Your task to perform on an android device: On the Citymapper app, show me the bus schedule from Rotterdam the Hague airport  to Delft University of Technology(TU Delft).
Image 0: 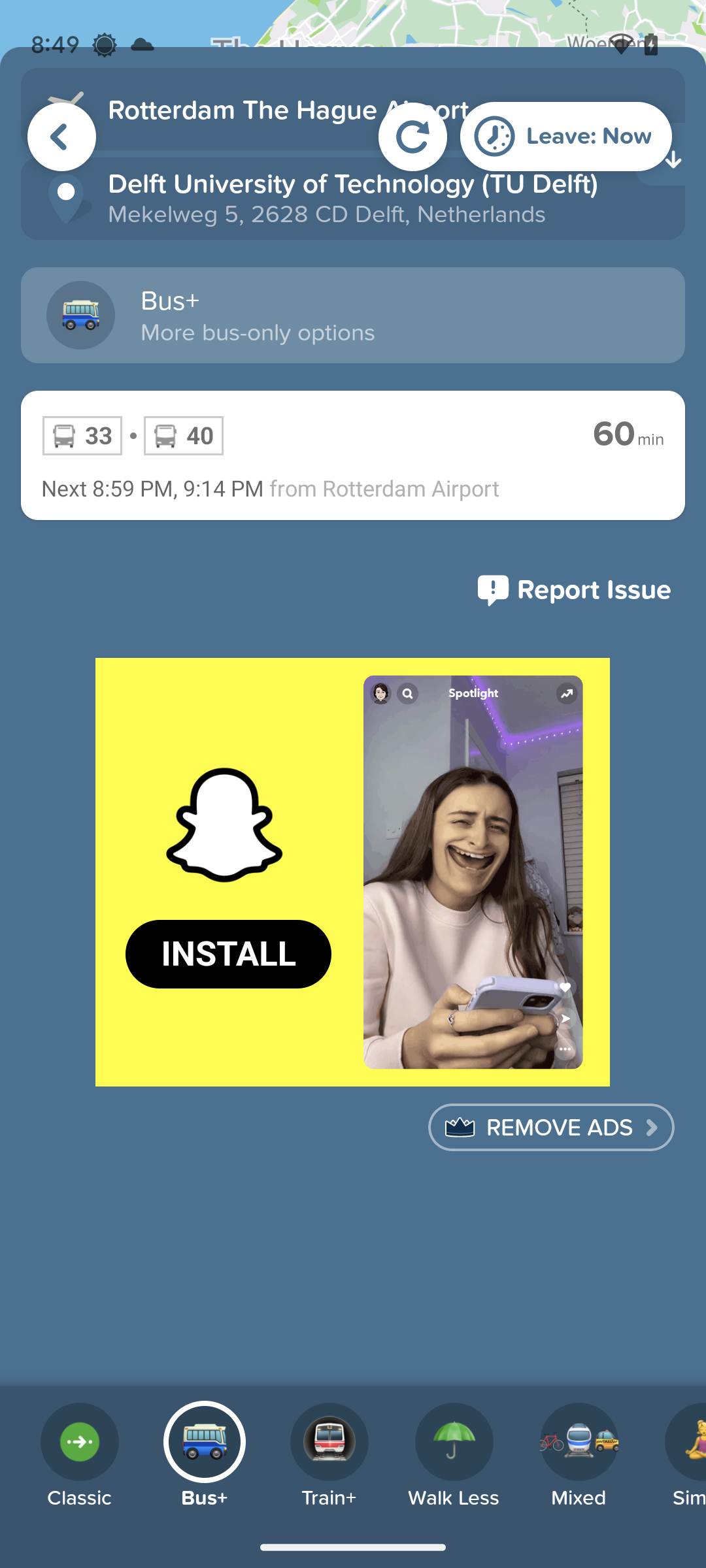
Click on the first bus tab.
Step 0: click (353, 460)
Image 2: 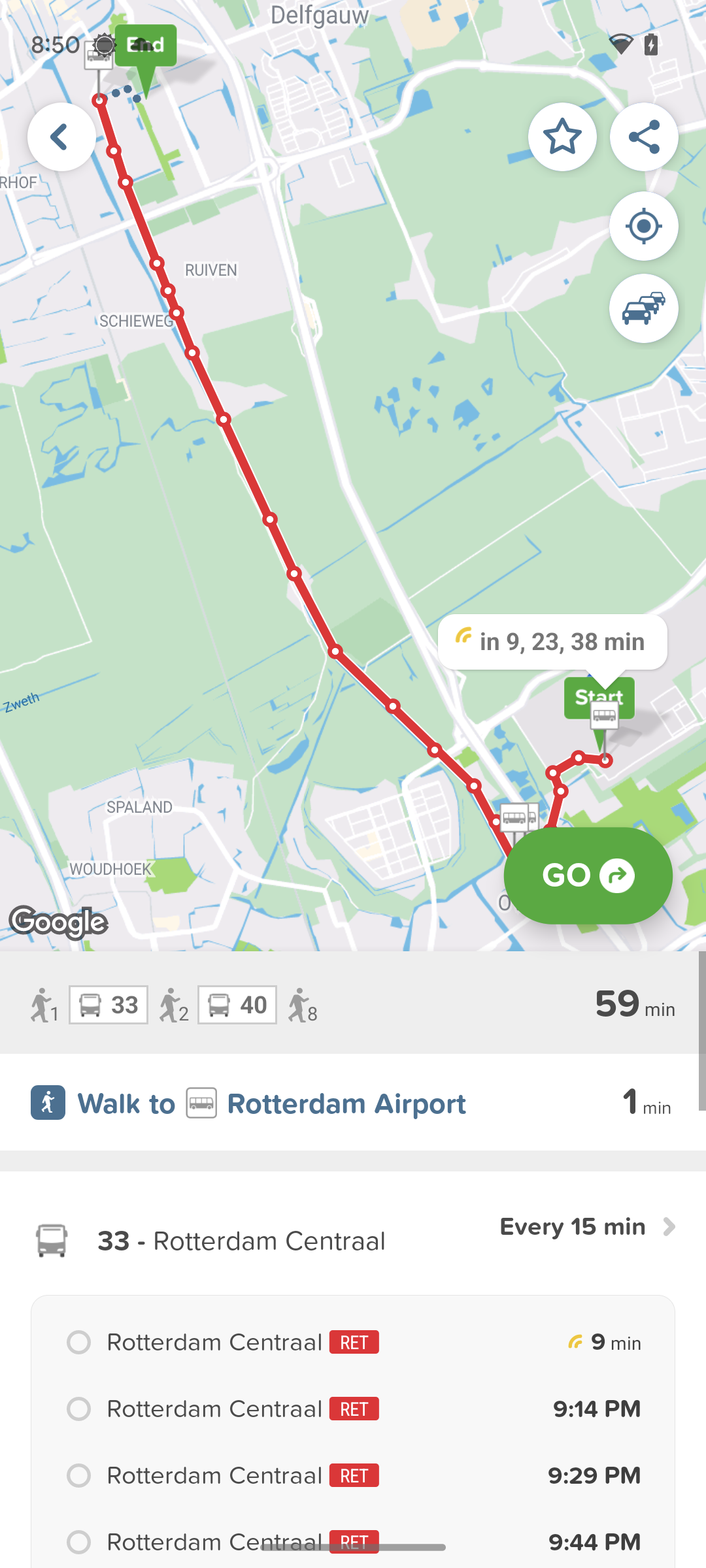
Scroll up to view bus schedule.
Step 2: scroll down
Image 3: 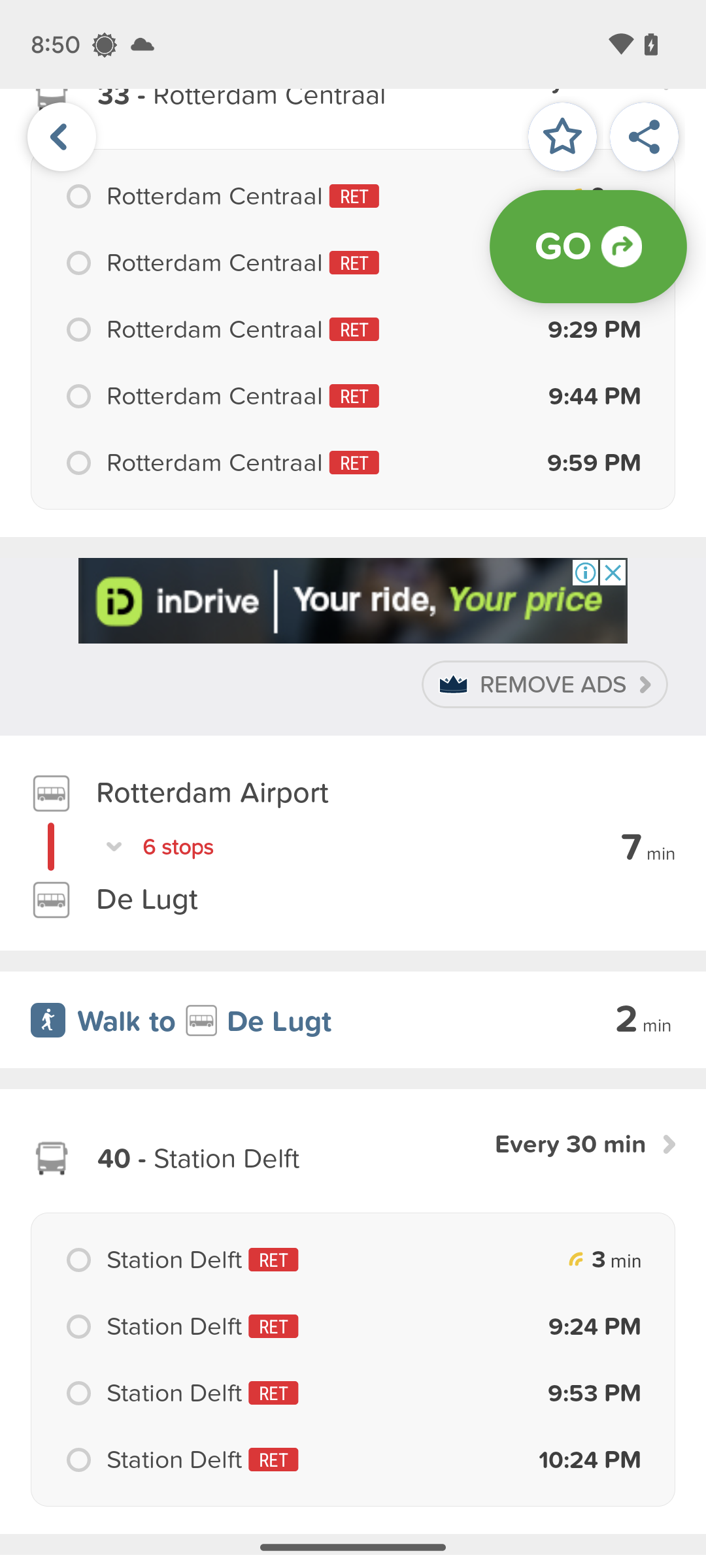
Scroll up to view bus schedule.
Step 3: scroll down